Your task to perform on an android device: I need new Nike shoes because I have a badminton match next week, so I want to check it out on the Ajio app
Image 0: 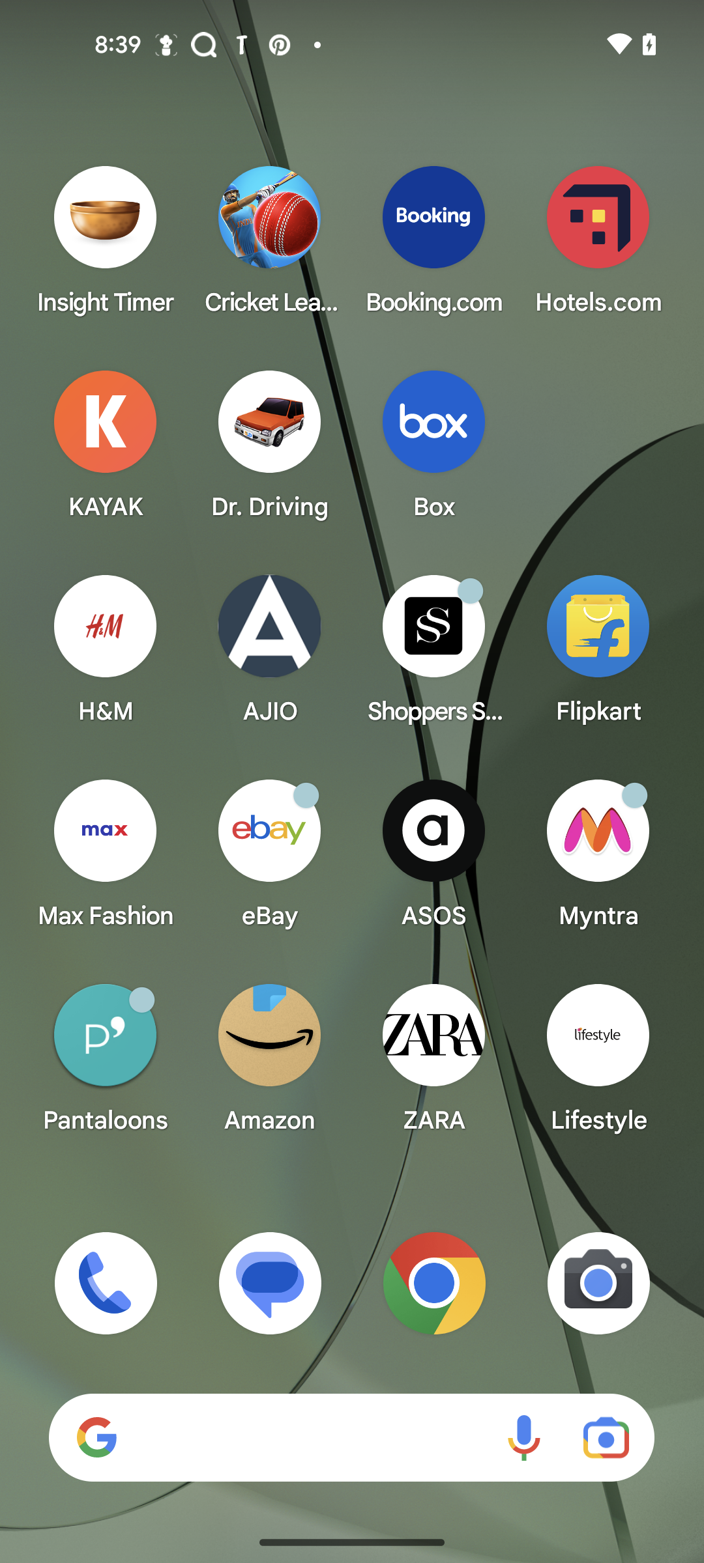
open Ajio app
Step 0: open app "AJIO"
Image 2: 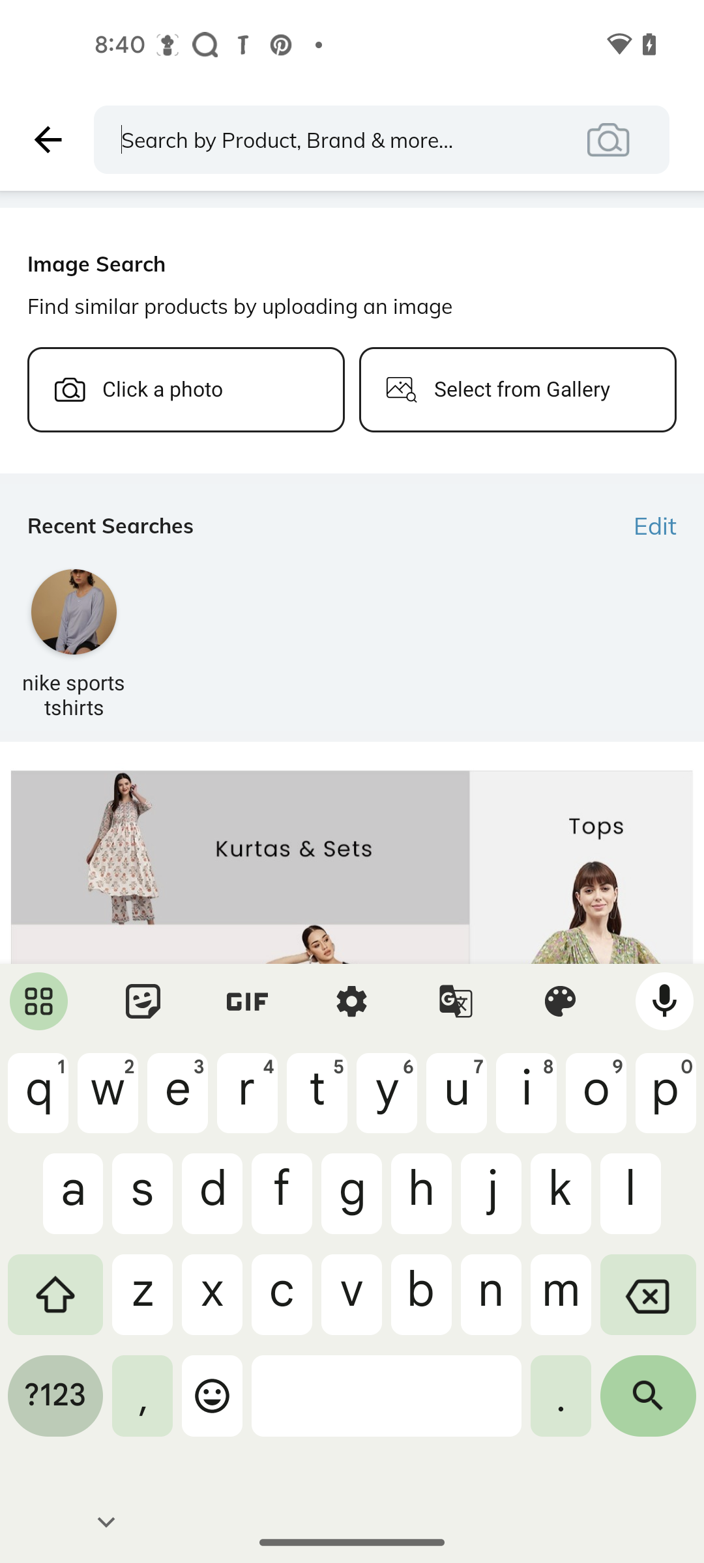
search for Nike shoes
Step 2: type "Nike shoes"
Image 3: 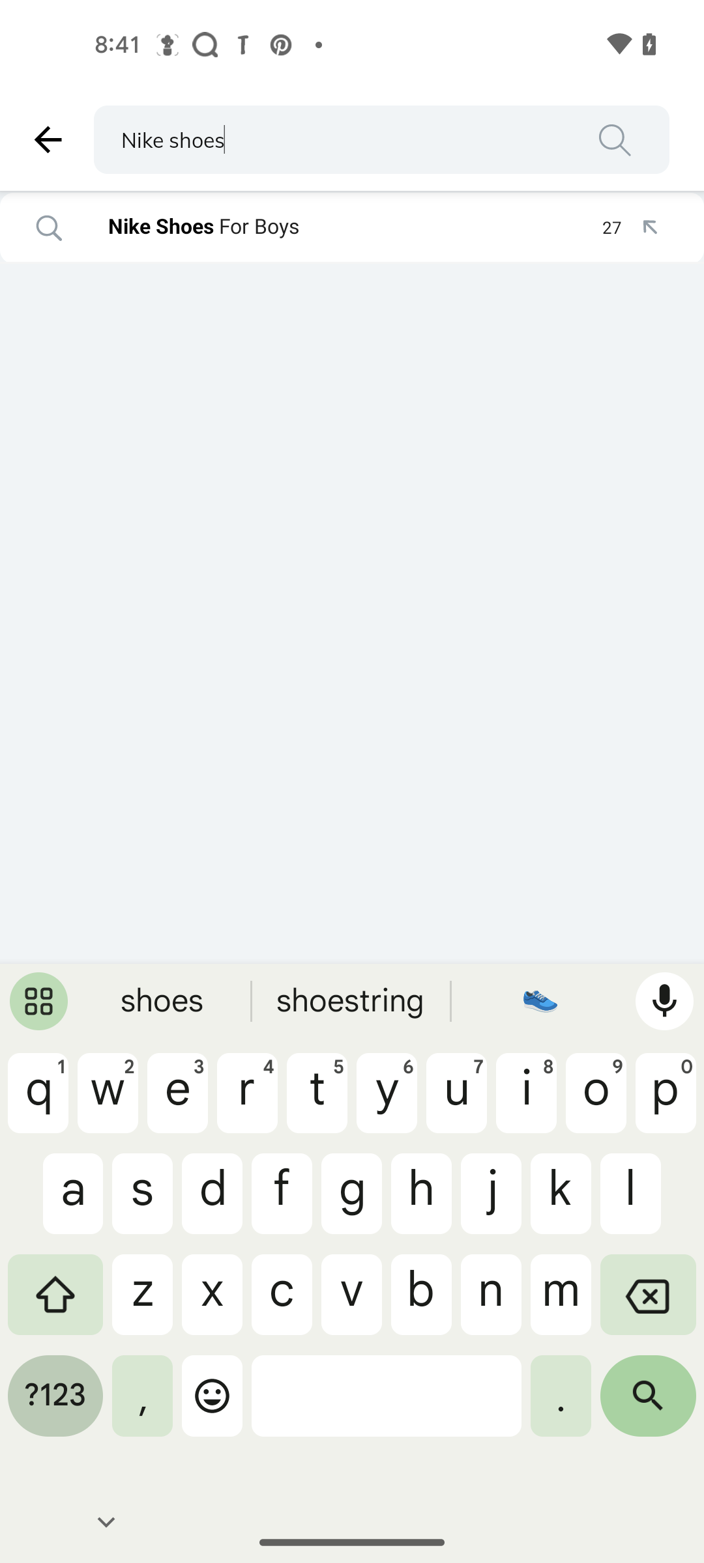
click on the search icon
Step 3: click (648, 1405)